Your task to perform on an android device: I don't have any measuring tape, and I need them for my projects, so I decide to buy a measuring tape from the Whitecroft brand, so search for the Whitecroft measuring tape in the Etsy app.
Image 0: 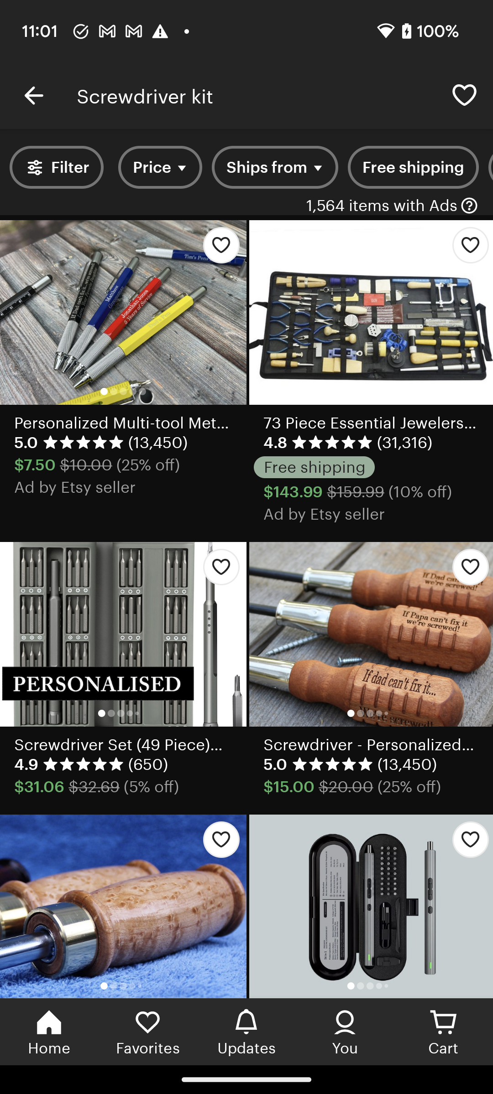
Go back to the previous page to view the search option.
Step 0: press back button
Image 1: 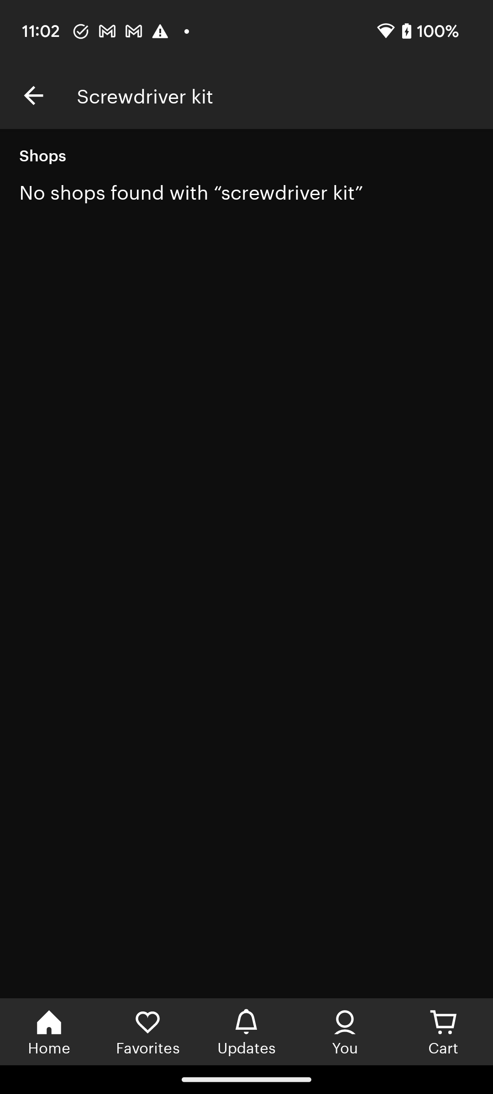
Go back to the previous page to view the search option.
Step 1: press back button
Image 2: 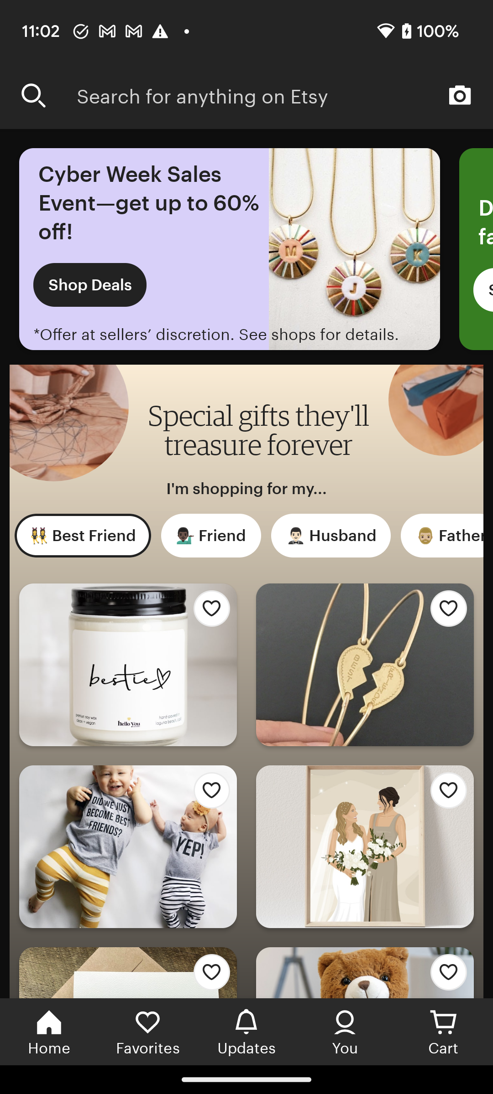
Click on the search bar at the top of the screen to search for the product.
Step 2: click (285, 95)
Image 3: 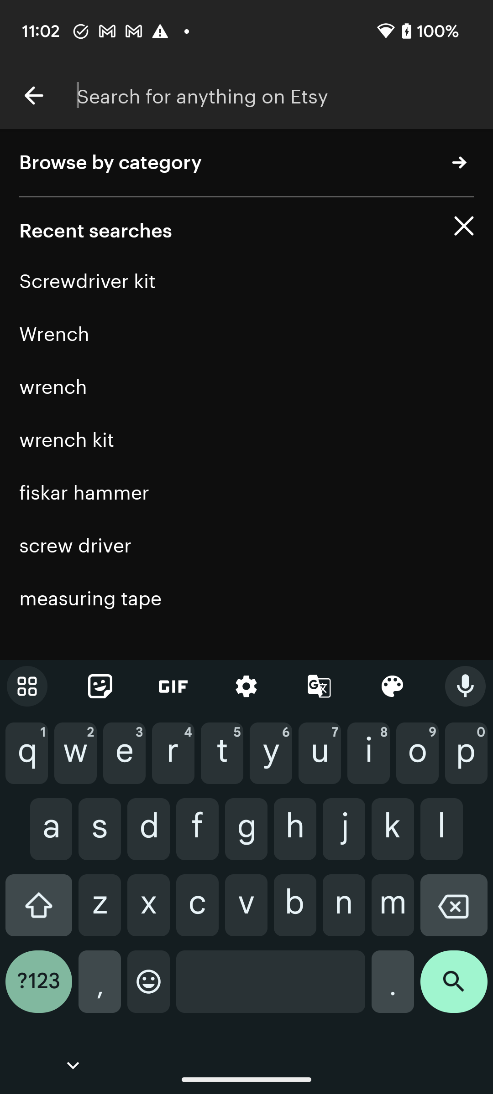
Type Whitecroft measuring tape in the search bar to search for the product.
Step 3: type "Whitecroft measuring tape"
Image 4: 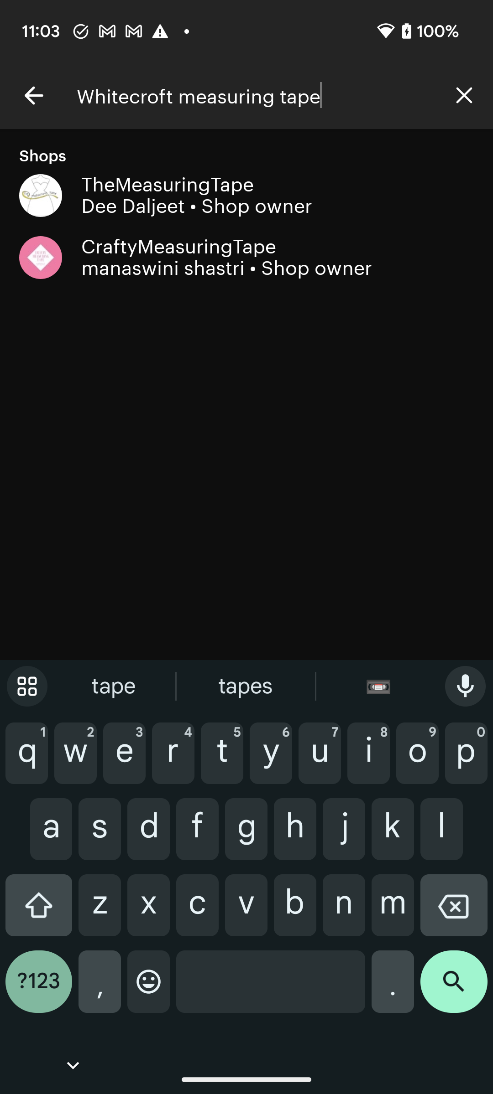
Click on the search icon at the bottom right corner of the screen to view the search result.
Step 4: click (454, 989)